Your task to perform on an android device: I would like to email my mother Bianca Rossi at bianca.rossi1967@gmail.com the current sketch that I created using the Sketchbook app.
Image 0: 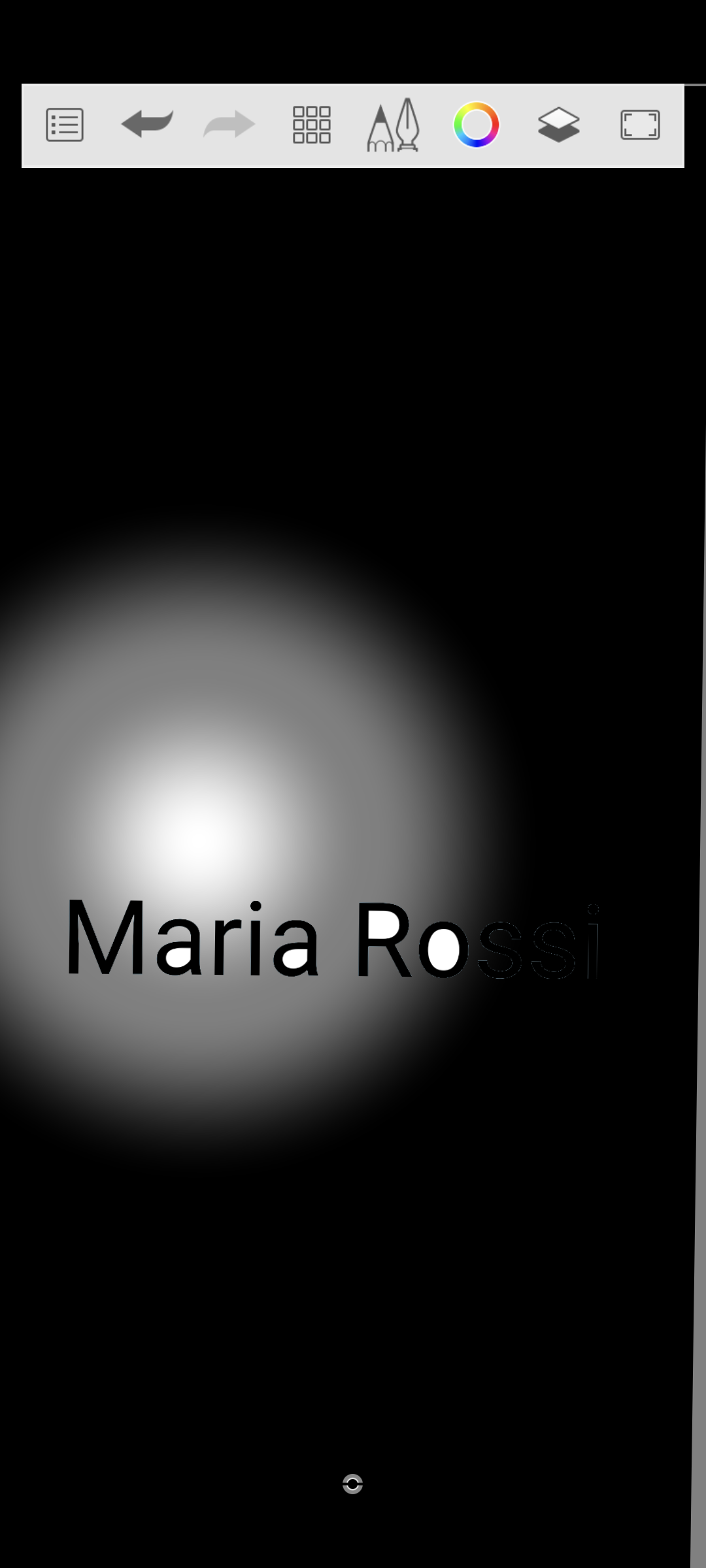
Click on the menu icon at the top left corner of the screen
Step 0: click (43, 135)
Image 1: 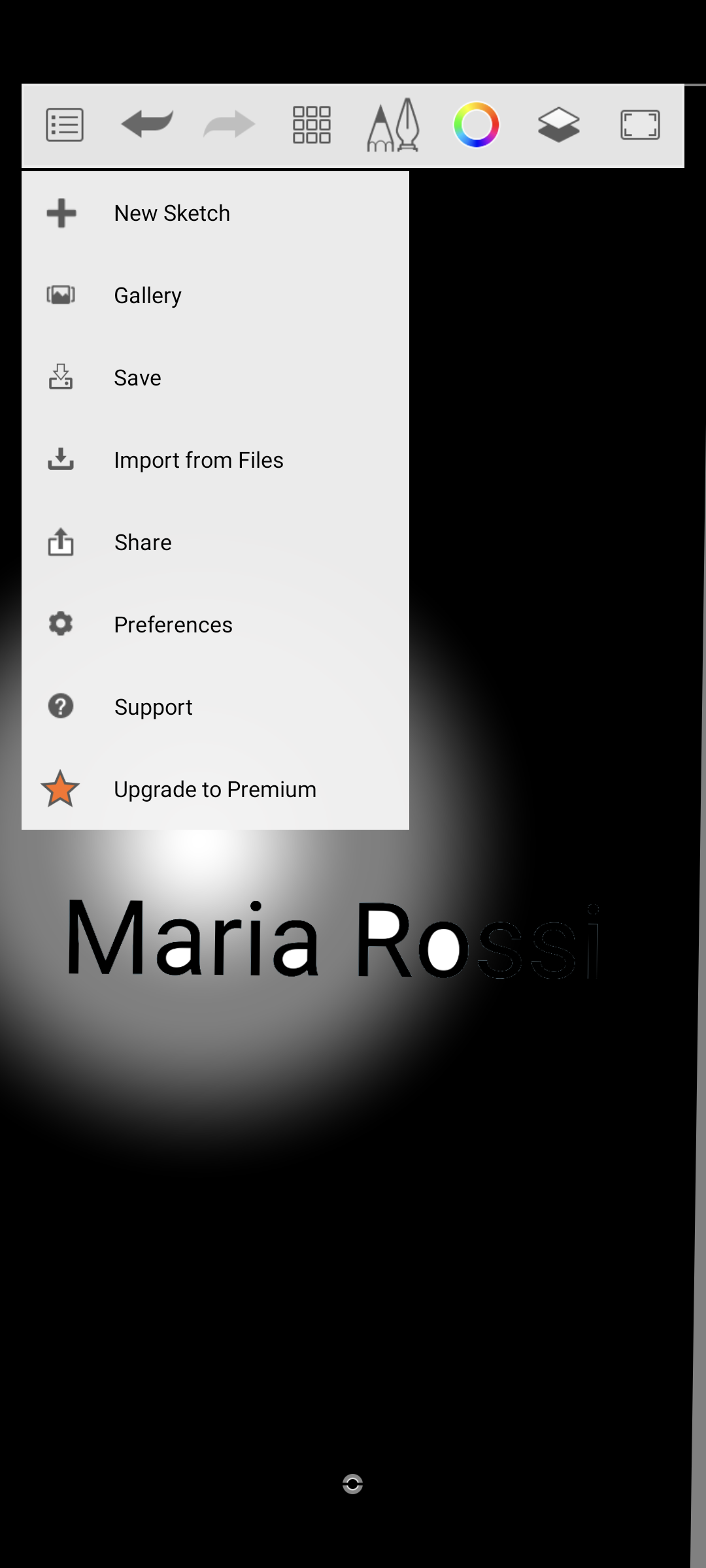
Click on the Share option
Step 1: click (143, 541)
Image 4: 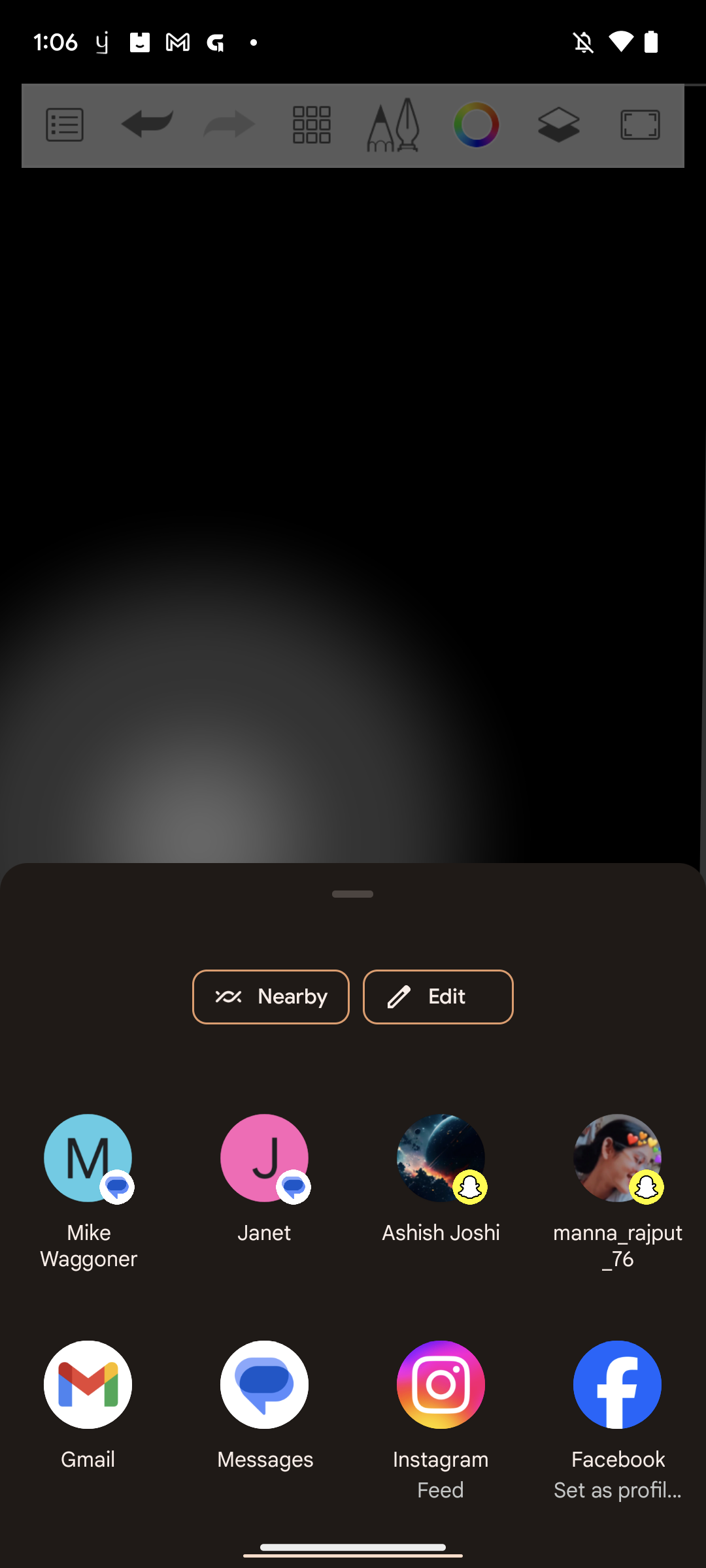
Click on gmail
Step 4: click (65, 1429)
Image 5: 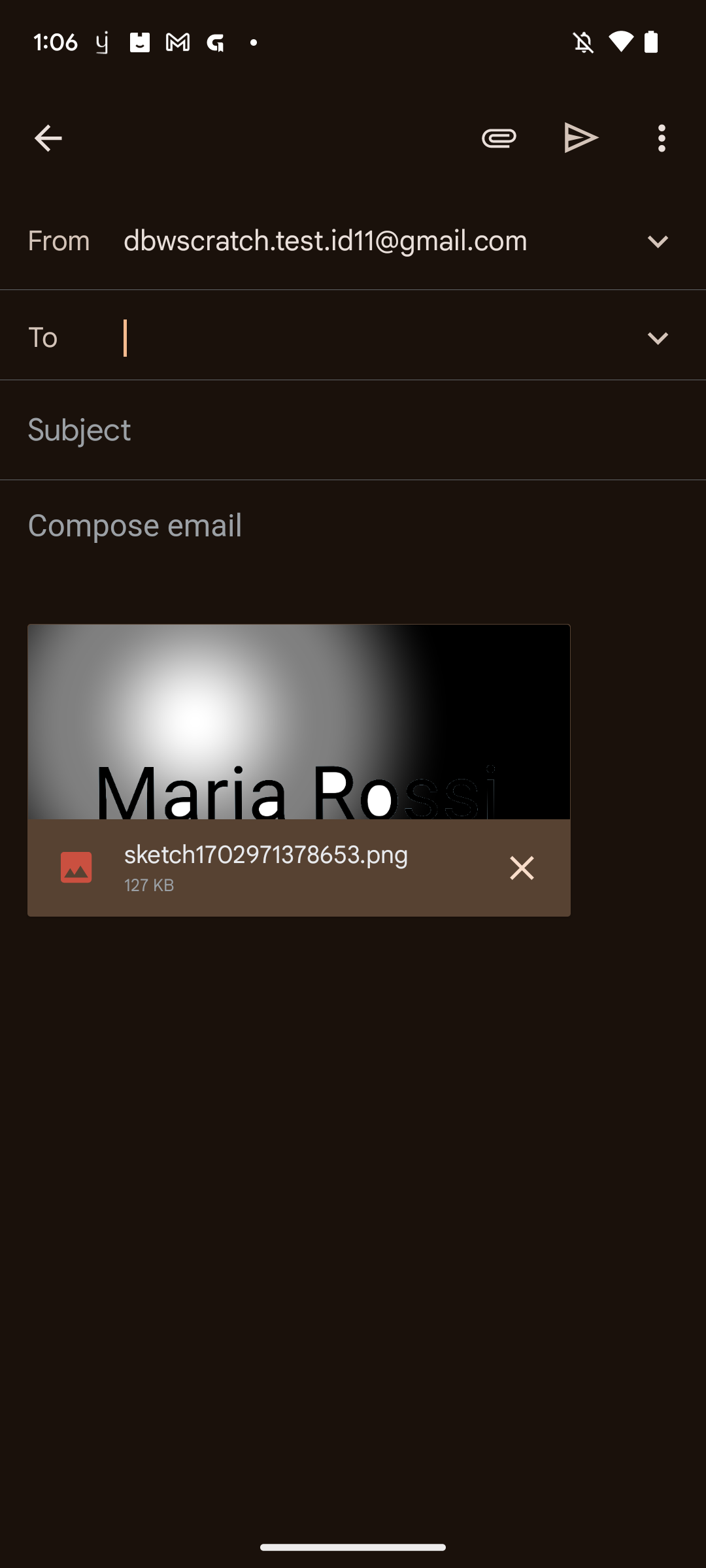
Add gmail bianca.rossi1967@gmail.com
Step 5: type " bianca.rossi1967@gmail.com"
Image 6: 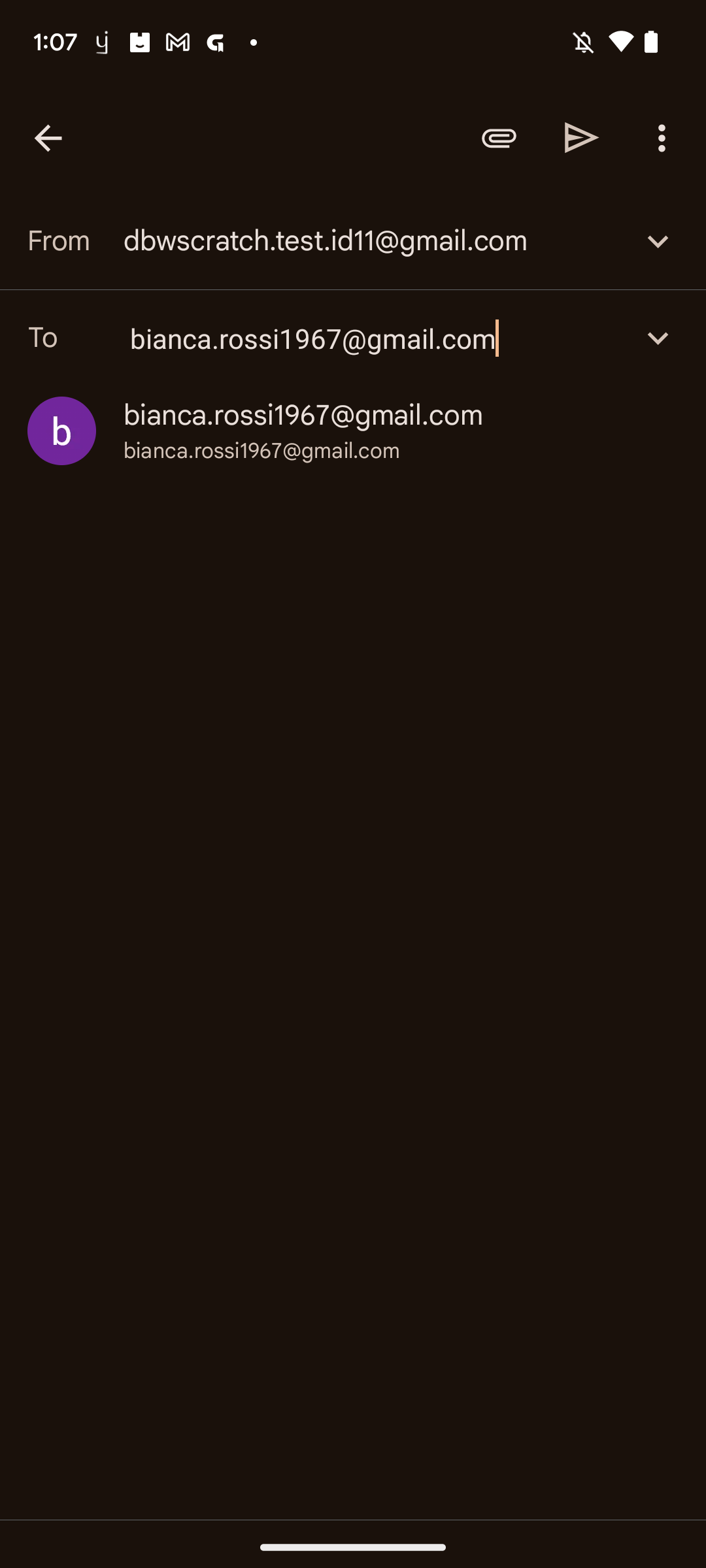
Click on  bianca.rossi1967@gmail.com
Step 6: click (303, 416)
Image 7: 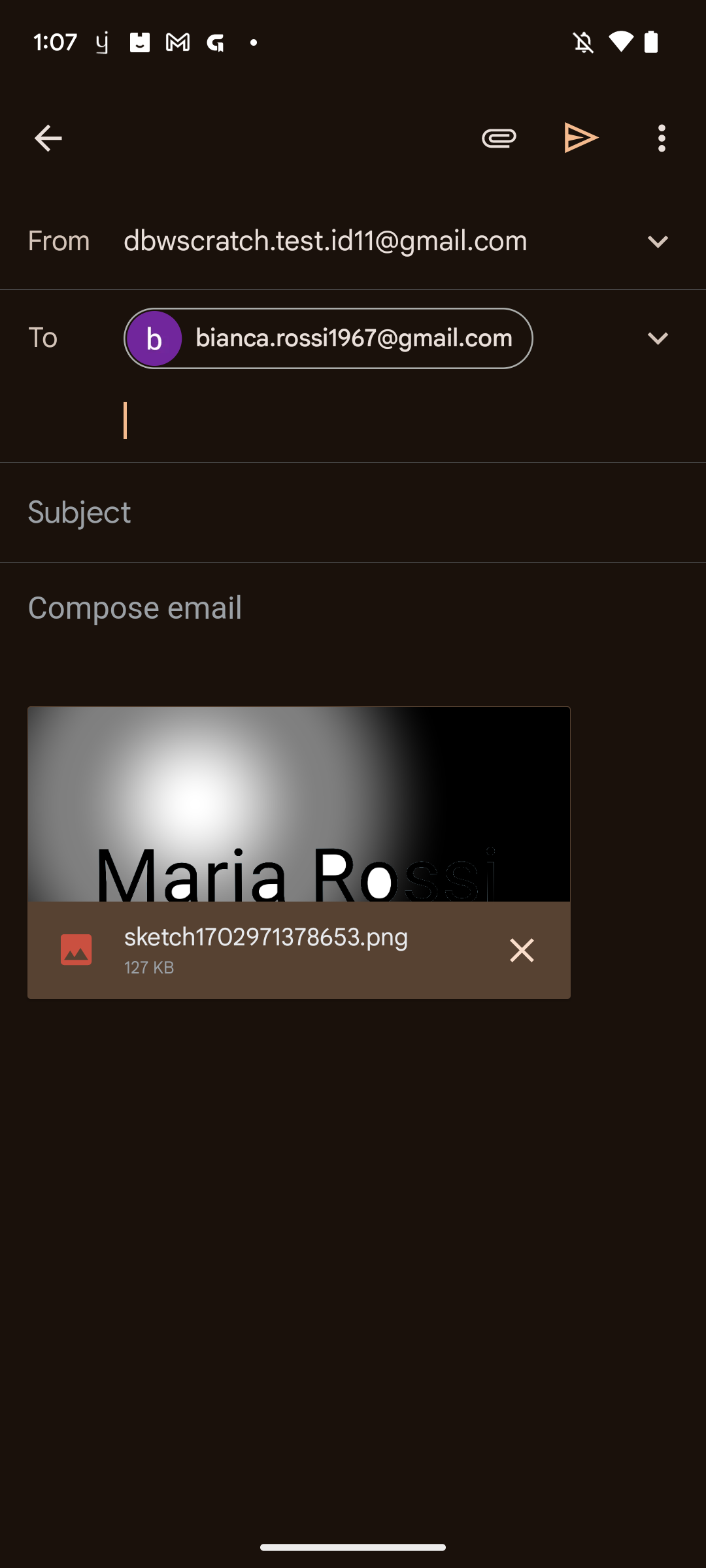
Click on the share icon
Step 7: click (582, 138)